Your task to perform on an android device: Move the task labeled Go to the gym at 6 p.m. to my work on the Todoist app.
Image 0: 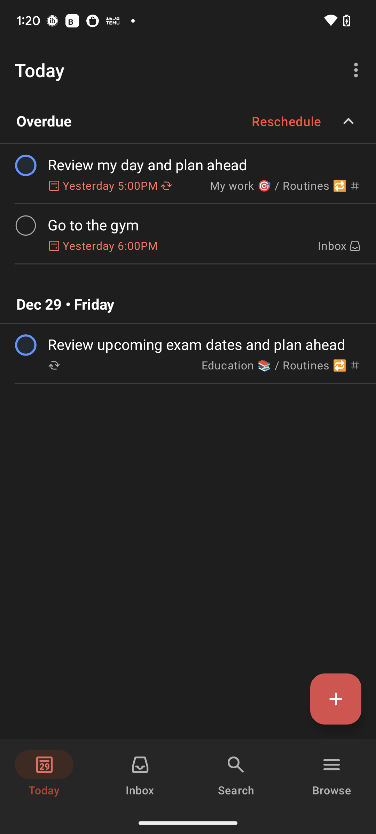
Click on Go to the gym on the left side of the screen.
Step 0: click (210, 247)
Image 1: 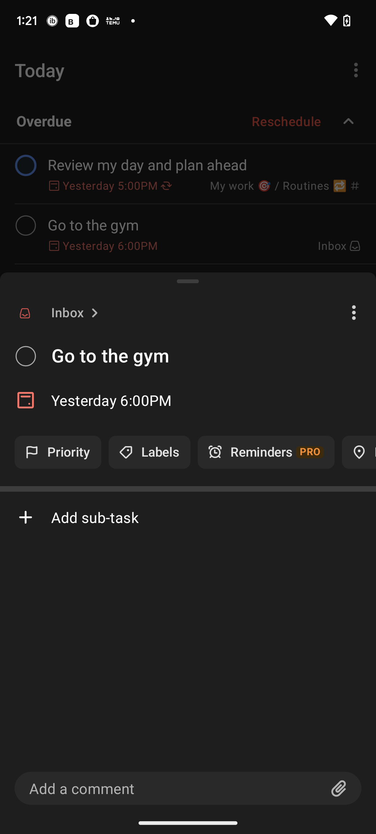
Scroll right
Step 1: scroll right
Image 2: 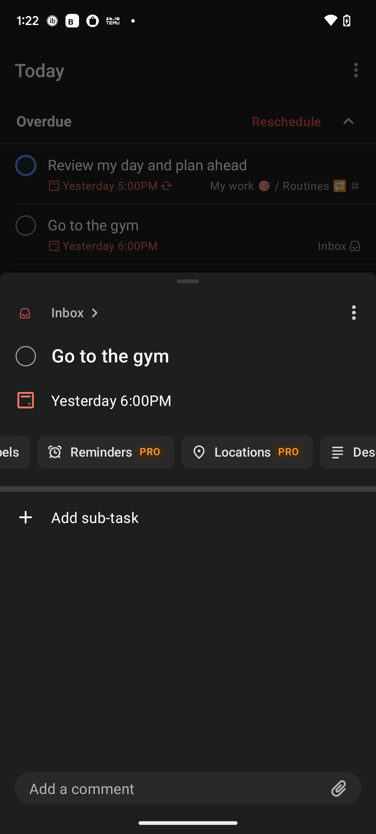
Scroll right
Step 2: scroll right
Image 3: 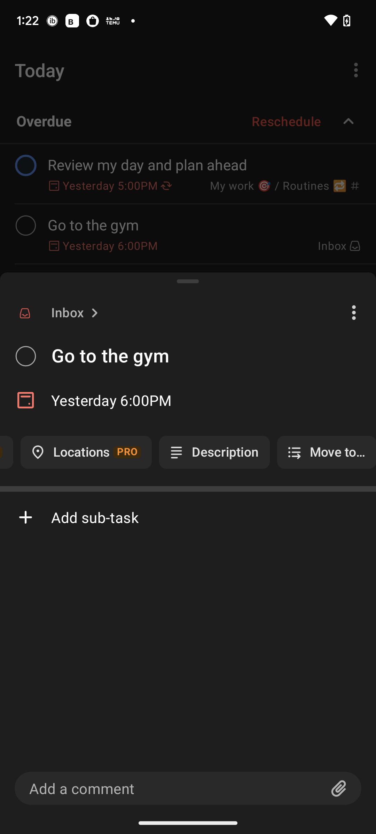
Click on Move to on the right side of the screen.
Step 3: click (327, 452)
Image 4: 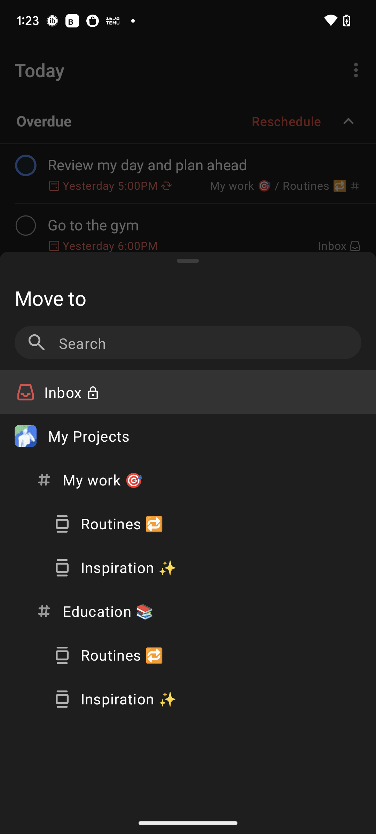
Click on My work in the middle of the screen.
Step 4: click (103, 480)